Your task to perform on an android device: Look for shoes with the size filter of 8 in the Adidas app
Image 1: 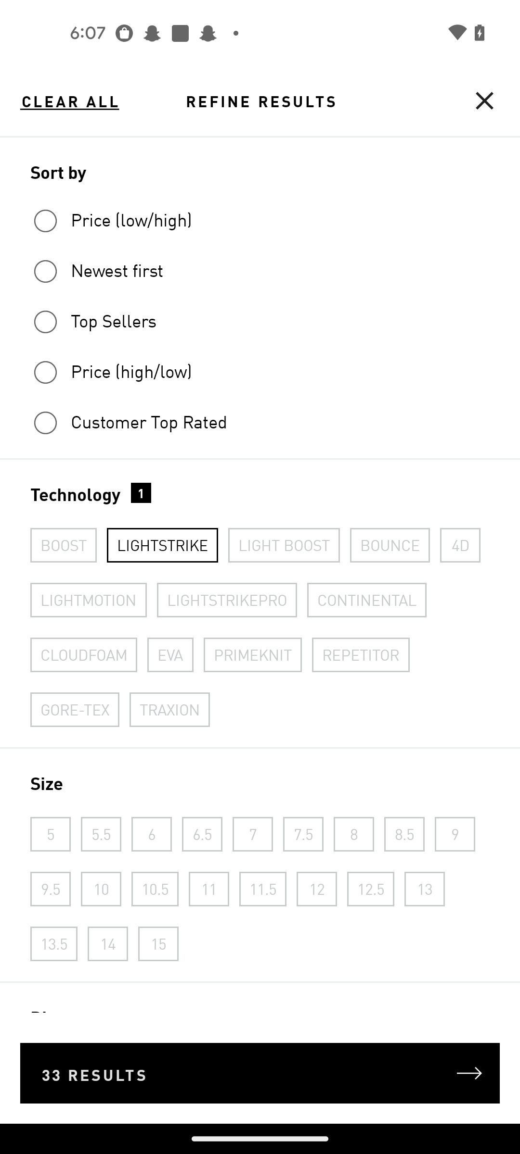
Click on the size 8 
Step 1: click (349, 831)
Image 2: 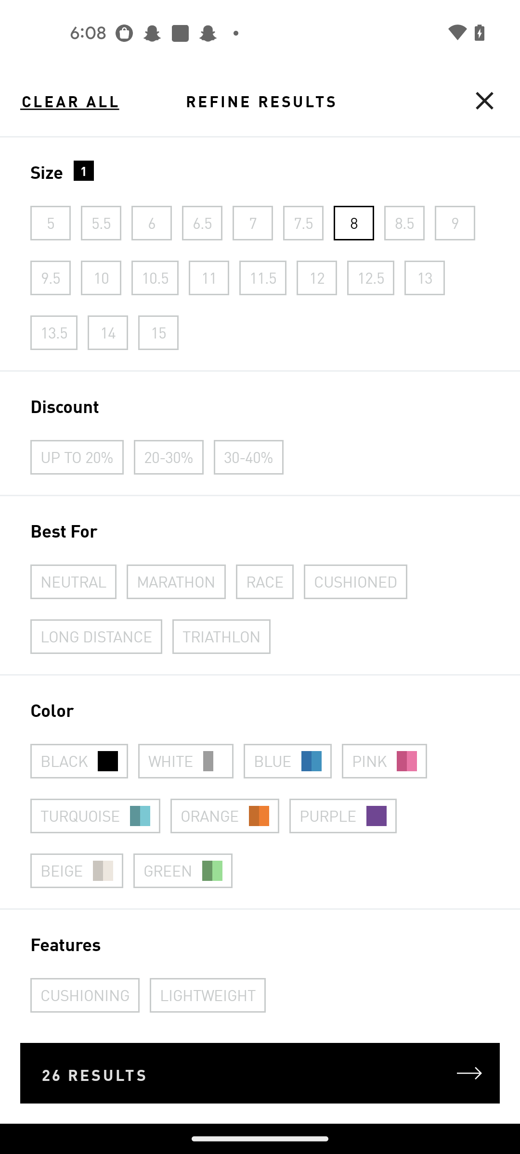
Click on the 26 results button 
Step 2: click (260, 1073)